Your task to perform on an android device: Share the photo using gmail app
Image 0: 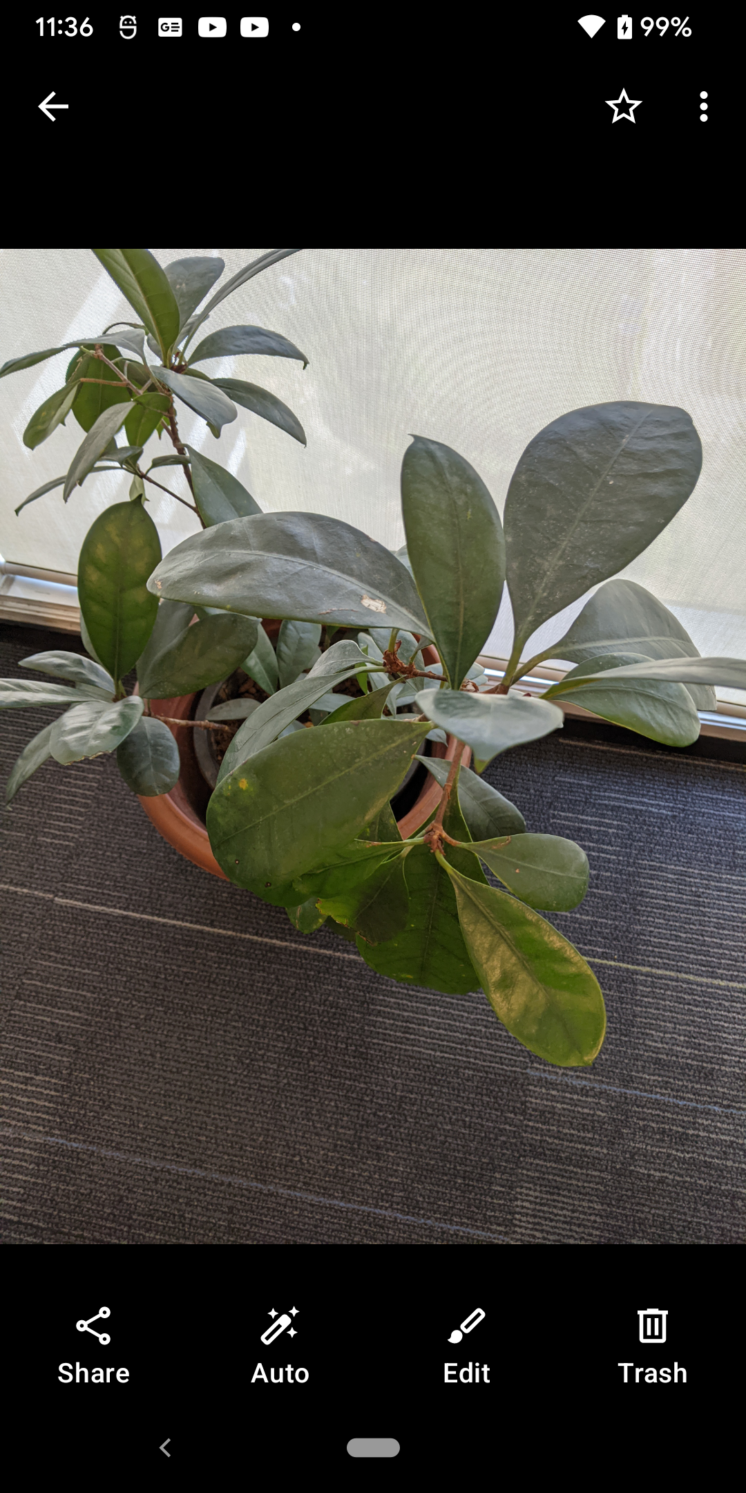
Click on the Share icon at the bottom left corner of the screen
Step 0: click (93, 1348)
Image 1: 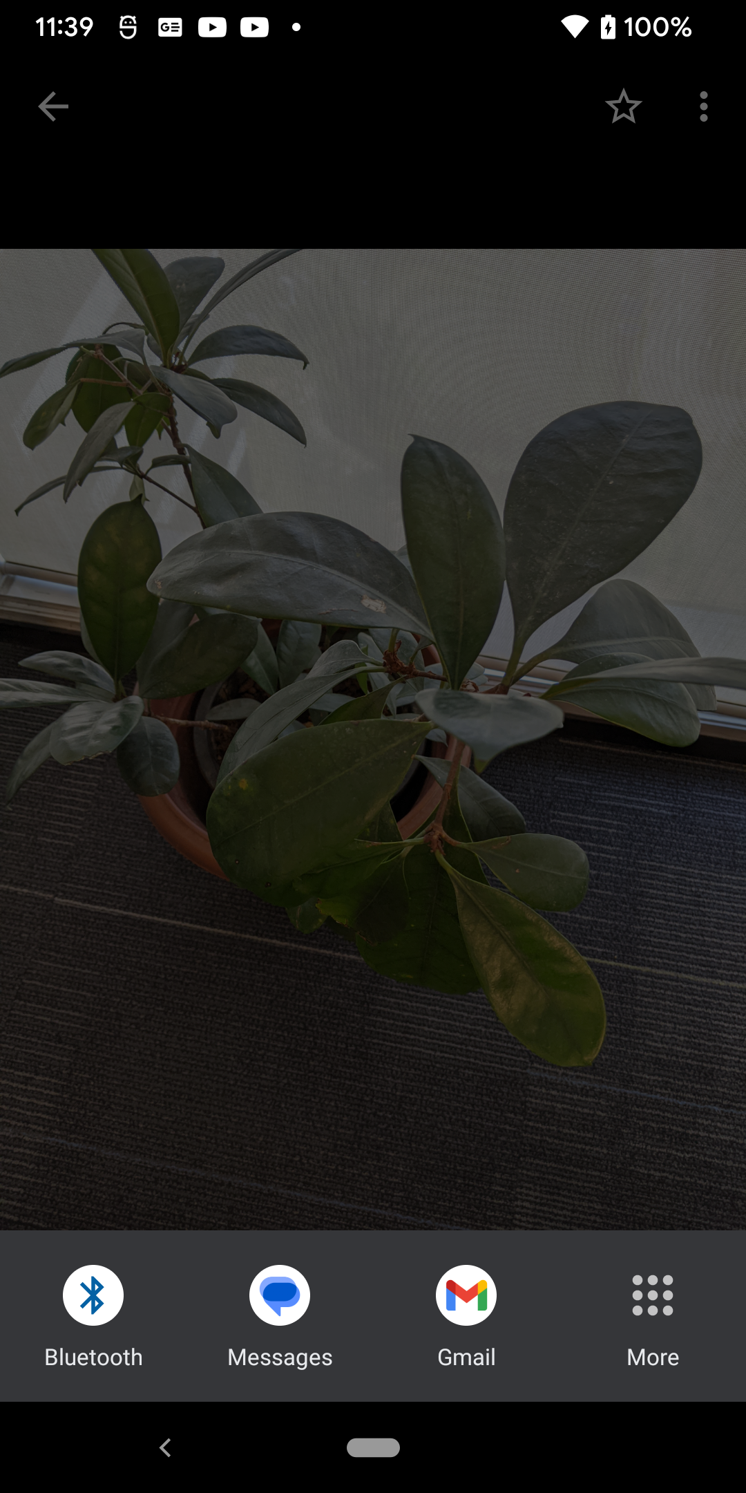
Click on the Gmail option at the bottom of the screen
Step 1: click (466, 1295)